Your task to perform on an android device: My son told me to read the reviews of the product before purchasing it, so read the reviews of the Wall Mounted Folding Table, Wall Desk Fold Down, Floating Desk for study in the eBay app.
Image 0: 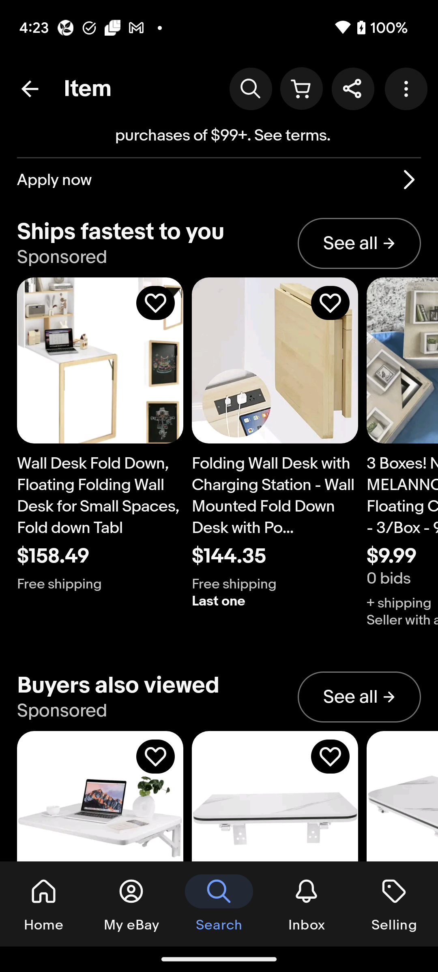
Scroll up to view the review section of this table.
Step 0: scroll up
Image 1: 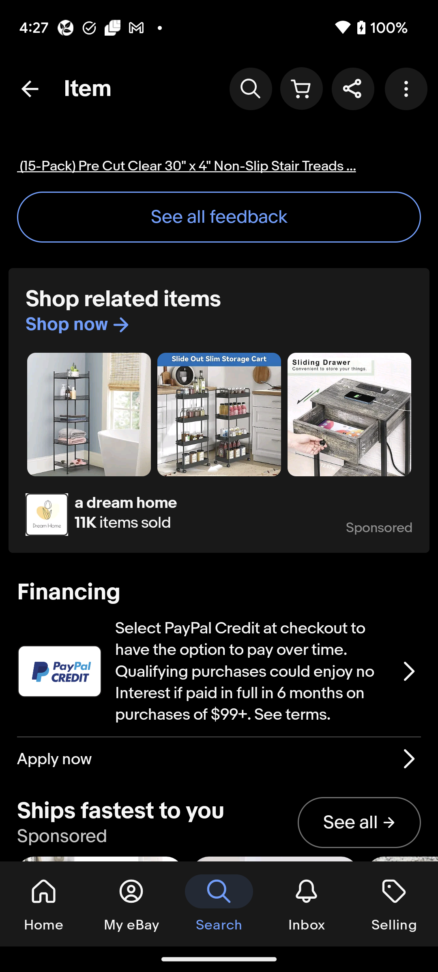
Scroll up to view the review section of this table.
Step 1: scroll up